Your task to perform on an android device: I am looking for a sofa set in white for my living room. Searched for sofa set furniture in white on the Alibaba.com app.
Image 0: 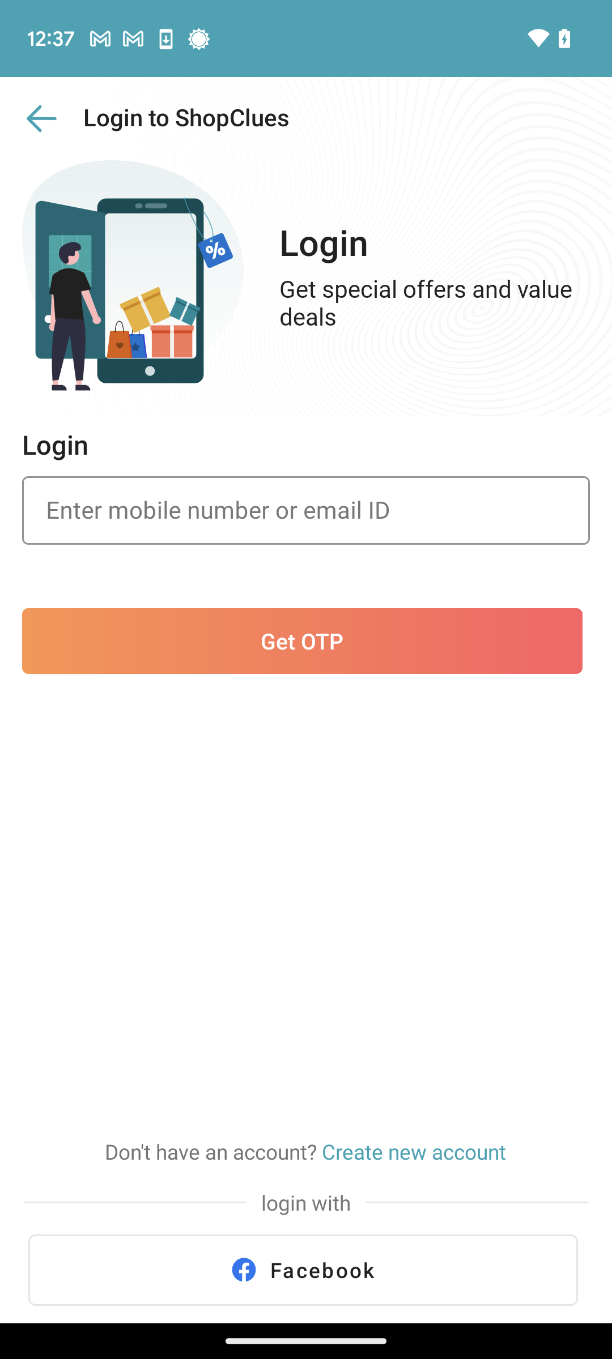
Open the Alibaba.com app.
Step 0: open app "Alibaba.com"
Image 1: 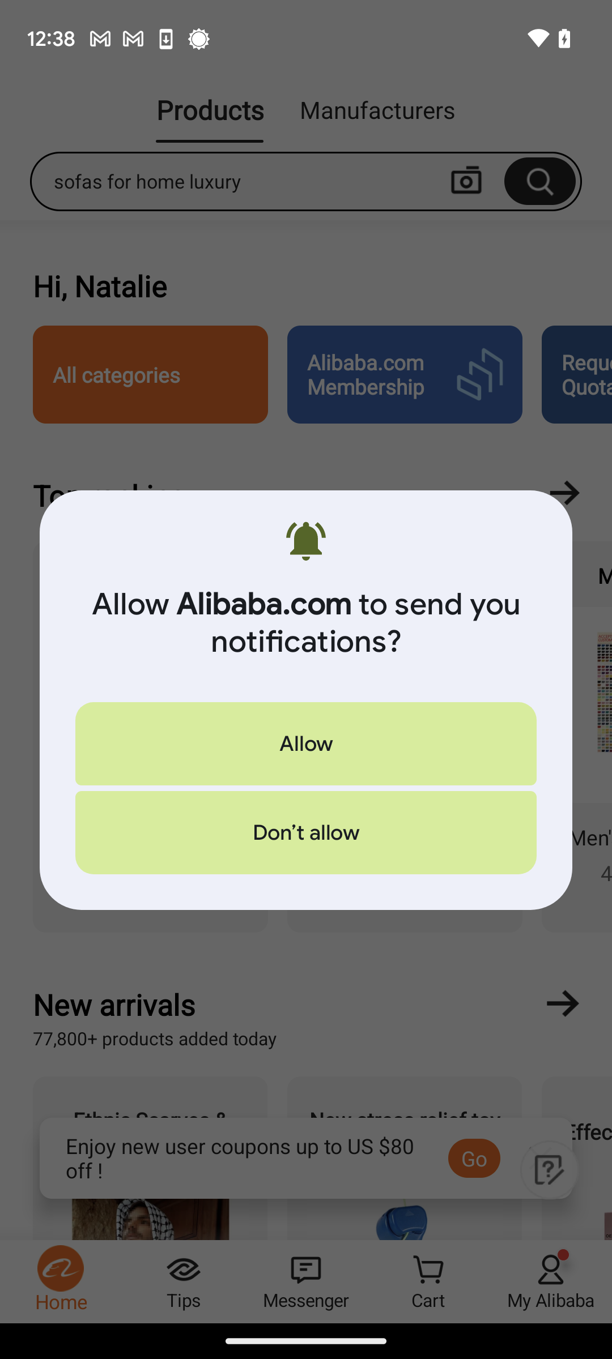
Open the Alibaba.com app.
Step 1: wait
Image 2: 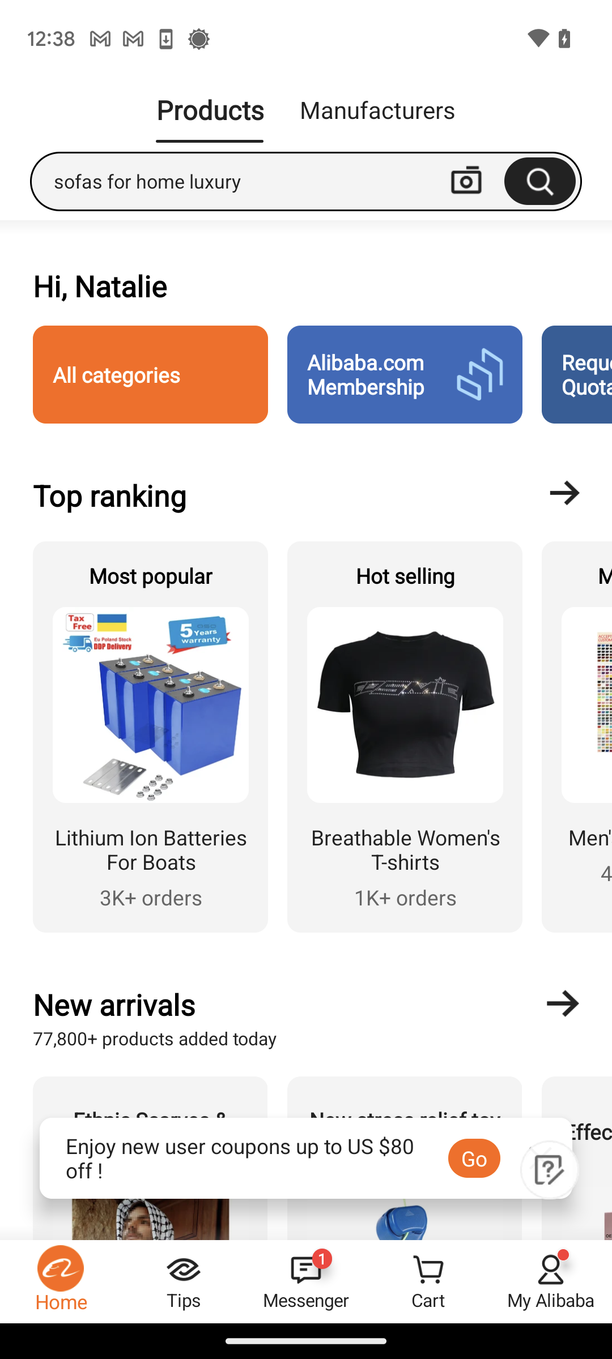
Click on the search bar at the top of the screen.
Step 2: click (240, 181)
Image 3: 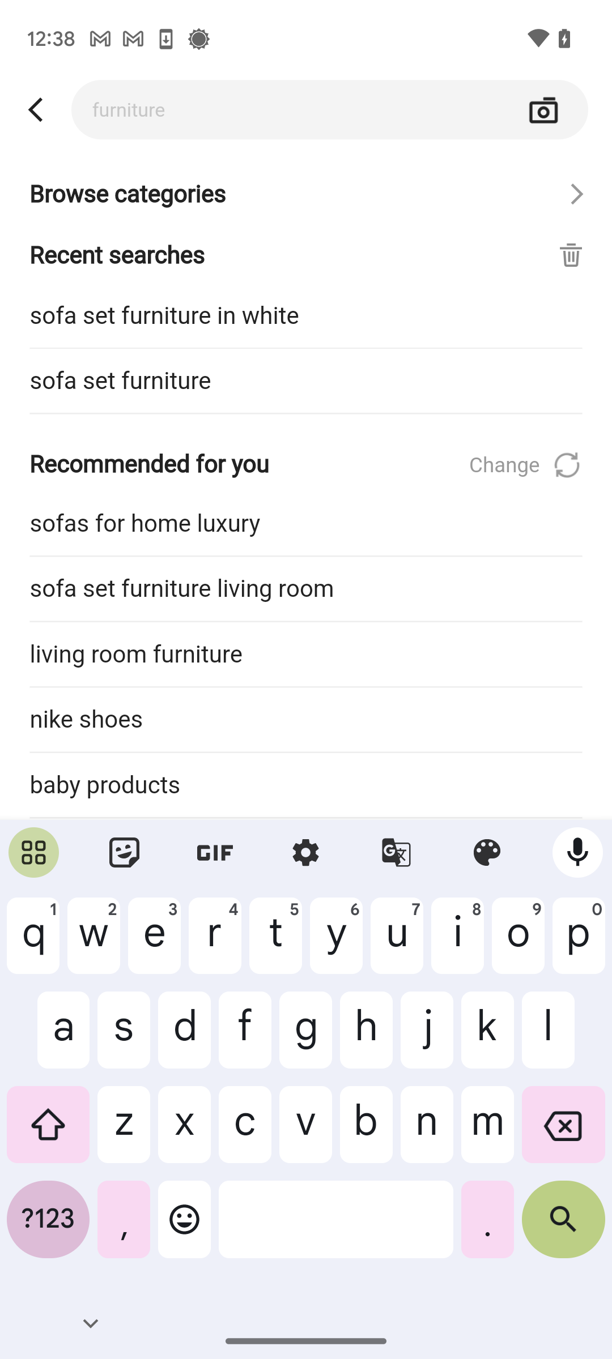
Type in sofa set furniture in white.
Step 3: type "sofa set furniture in white"
Image 4: 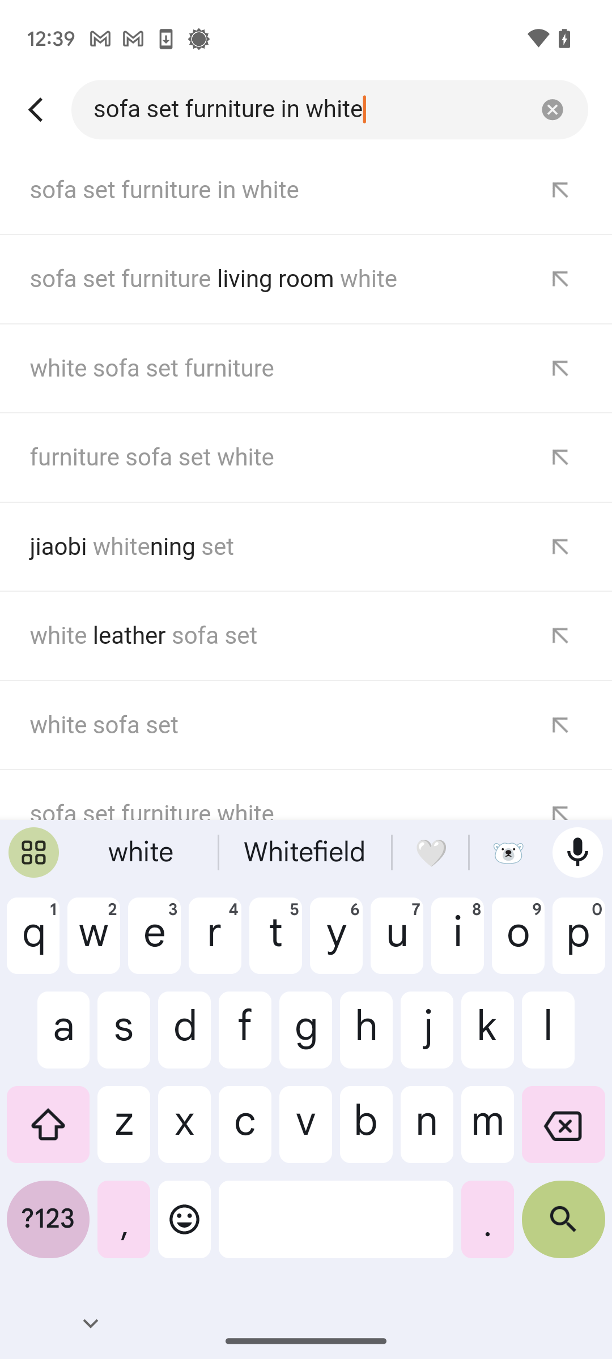
Click on the search button at the bottom-right corner of the keyboard.
Step 4: click (563, 1228)